Your task to perform on an android device: I want to save storage in my phone for this delete the old photos In the Gallery app
Image 0: 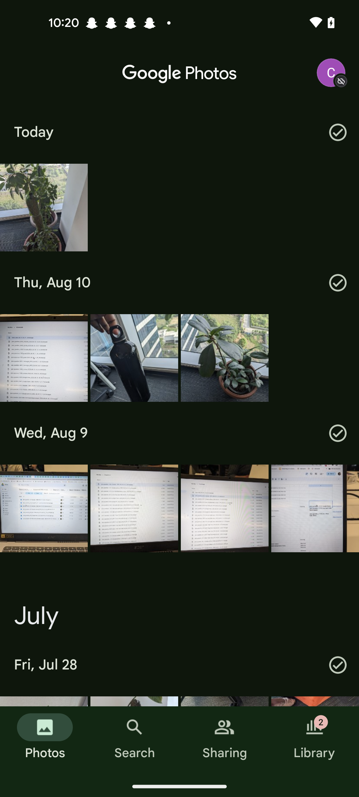
Click on the Thu,Aug 10 picture
Step 0: click (44, 358)
Image 1: 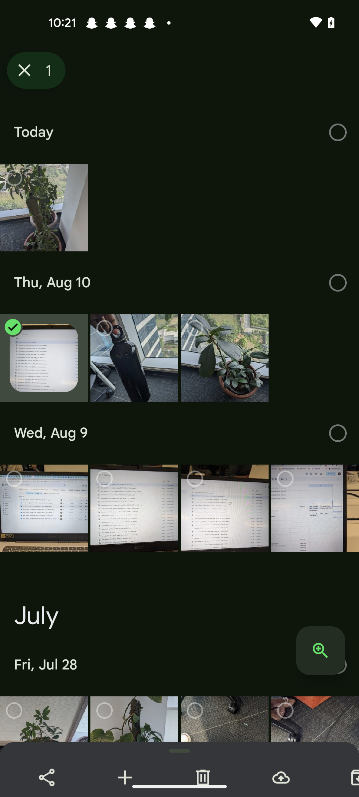
Click on the Thu,Aug 10 picture
Step 1: click (134, 358)
Image 3: 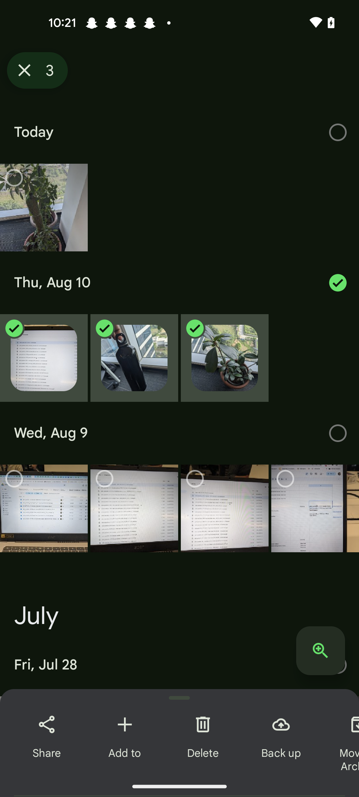
Click on the Delete icon at the bottom of the screen
Step 3: click (203, 743)
Image 4: 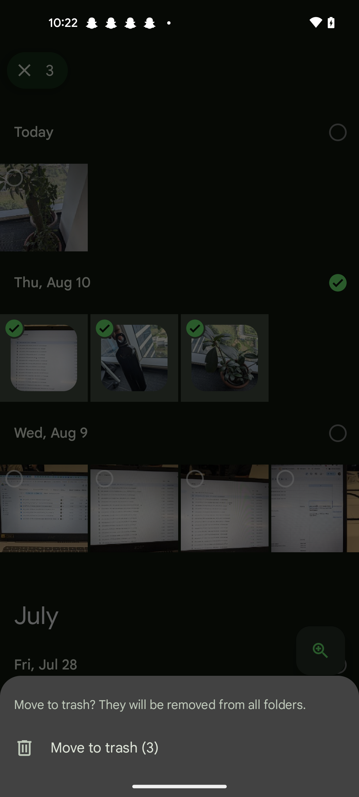
Click on the Move to trash option 
Step 4: click (179, 748)